Your task to perform on an android device: In the Yatra app, Find a Spice Jet flight from New Delhi to Mumbai. Departing on September 1, 2023, at 18:20 to 20:45 and returning on September 5, 2023, at 09:05 to 11:20.
Image 0: 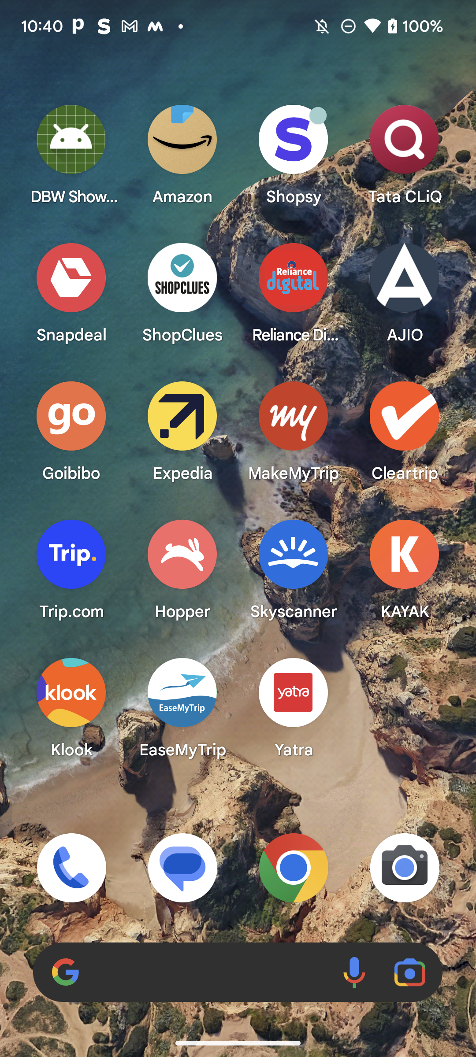
Open the Yatra app
Step 0: open app "Yatra"
Image 1: 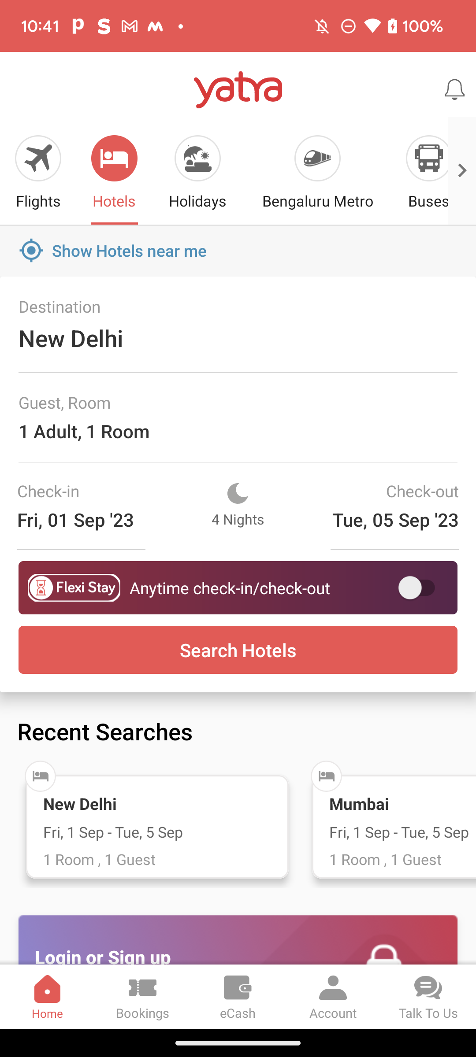
Click on the Flights Icon at the top-left of the screen
Step 1: click (32, 161)
Image 2: 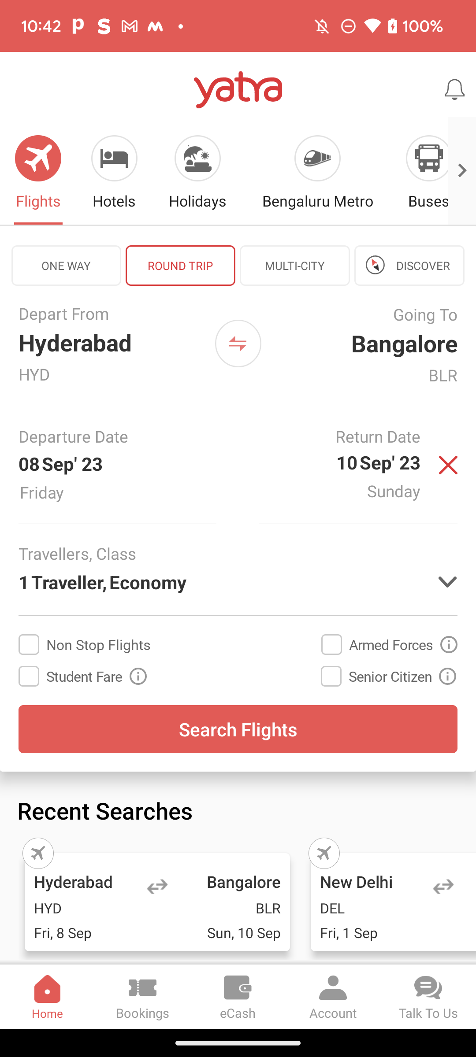
Click on the Depart From option
Step 2: click (108, 342)
Image 3: 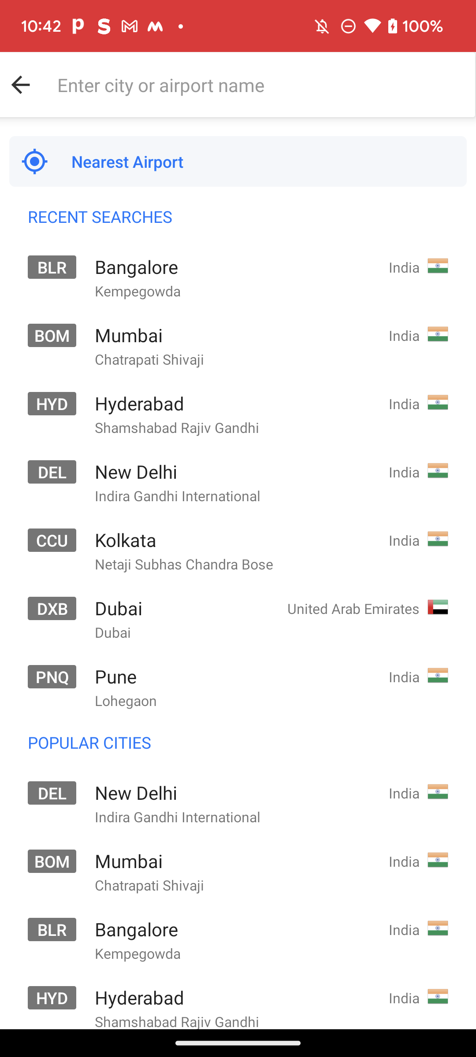
Click on the City or airport name in the search bar
Step 3: click (260, 85)
Image 4: 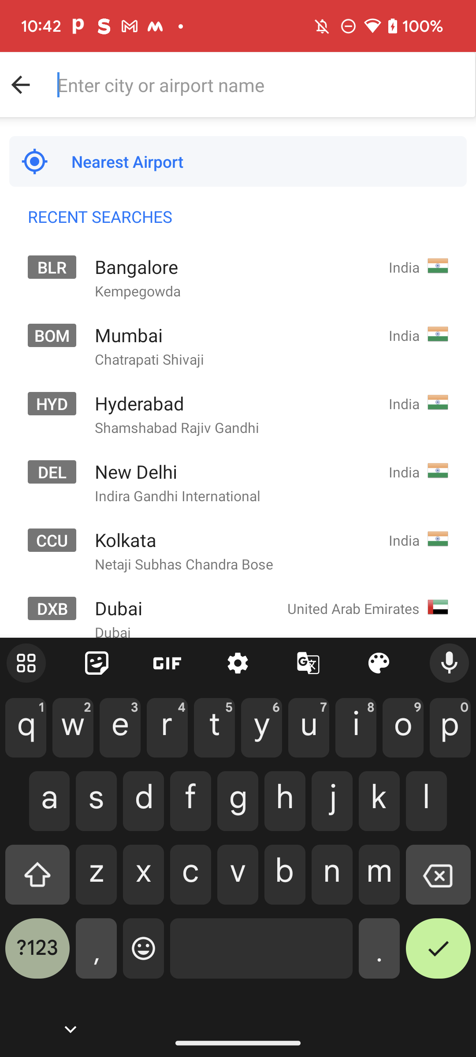
Type "New Delhi" in the city or Airport search bar
Step 4: type "New Delhi"
Image 6: 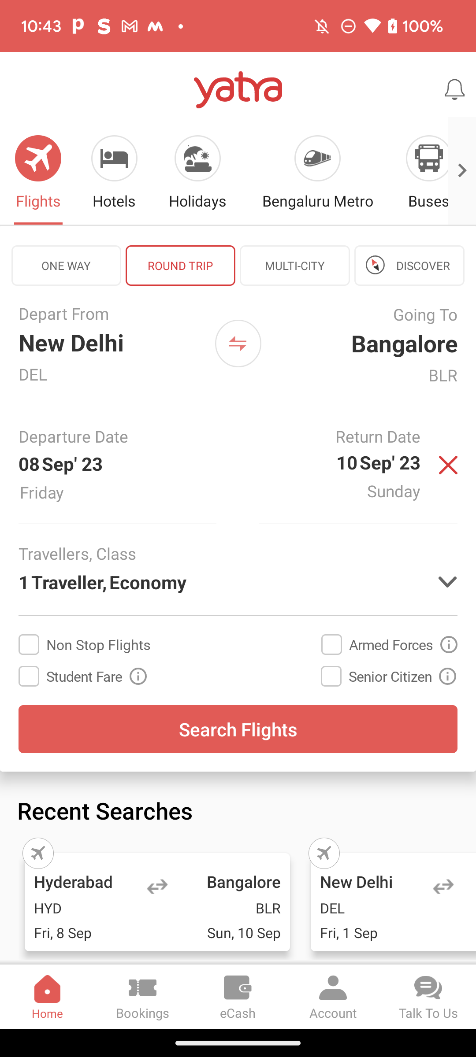
Click on the Going to option
Step 6: click (368, 343)
Image 7: 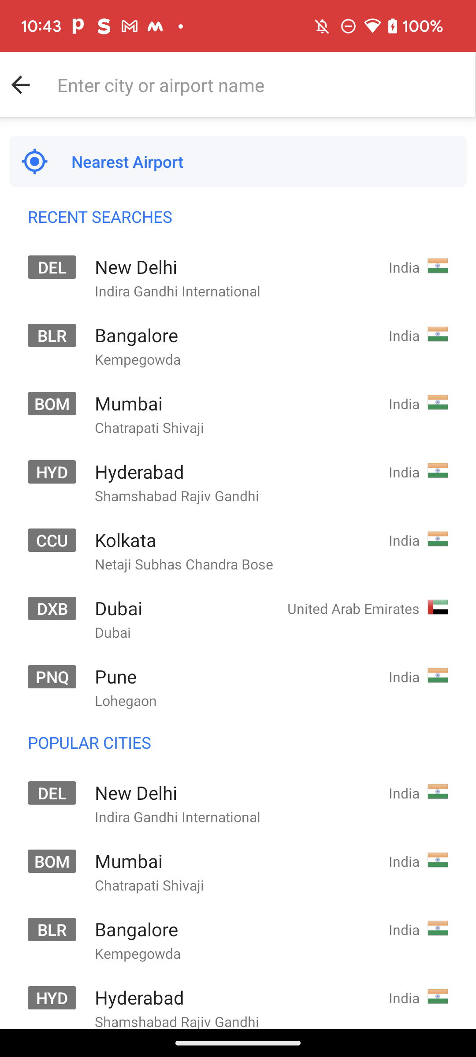
Click on the City or airport name in the search bar
Step 7: click (260, 85)
Image 8: 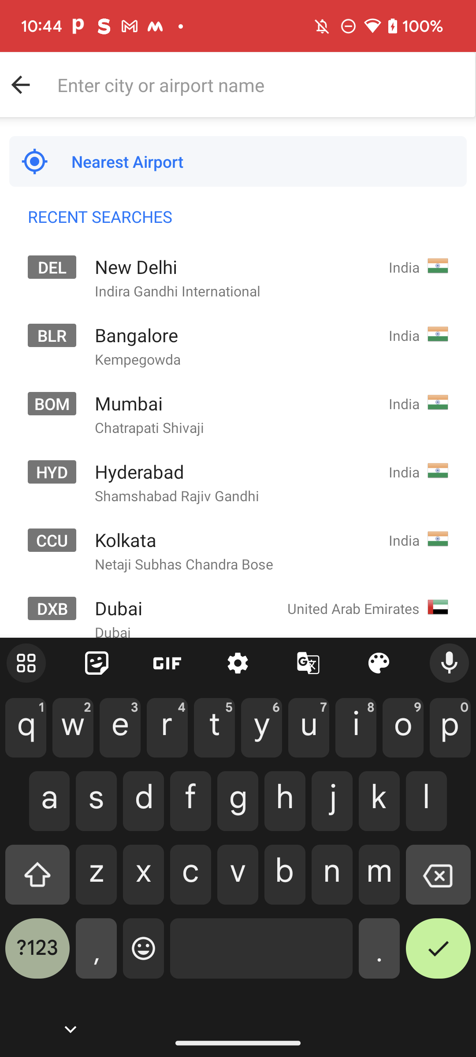
Type "Mumbai" in the City or airport search bar
Step 8: type "Mumbai"
Image 9: 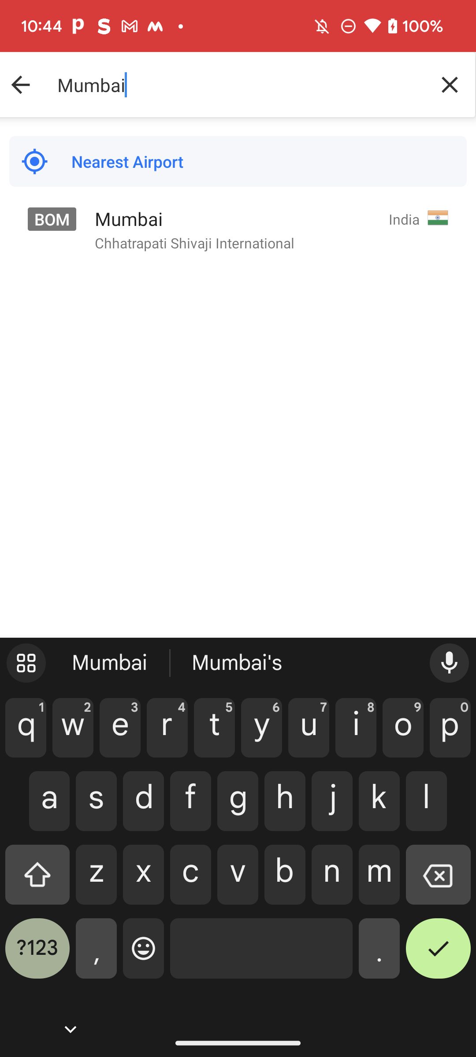
Click on the Chhatrapati Shivaji International suggestion
Step 9: click (219, 222)
Image 10: 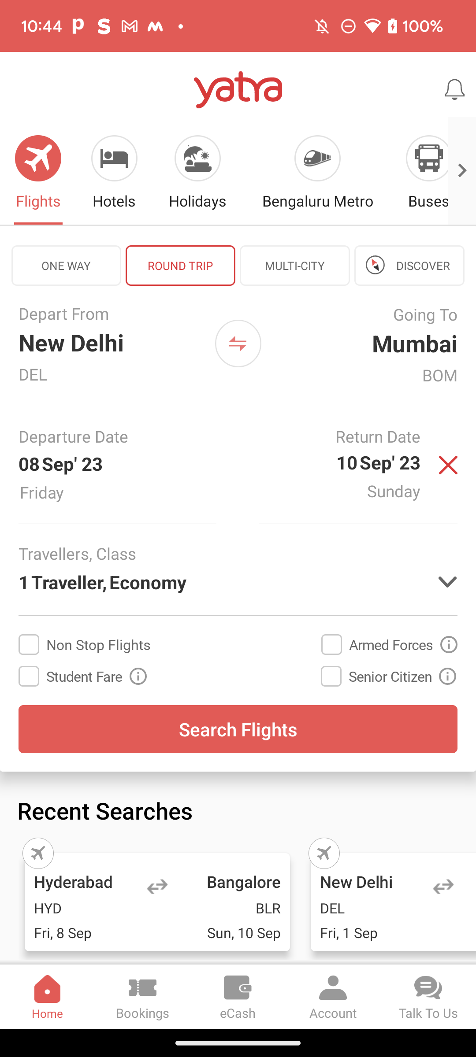
Click on the Departure date Option
Step 10: click (58, 463)
Image 11: 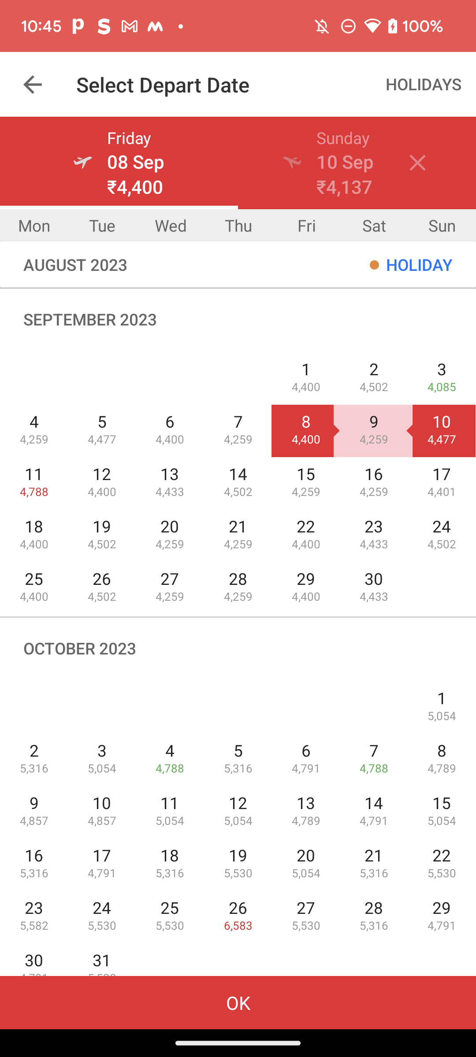
Click on the departure date of September 1, 2023.
Step 11: click (305, 378)
Image 12: 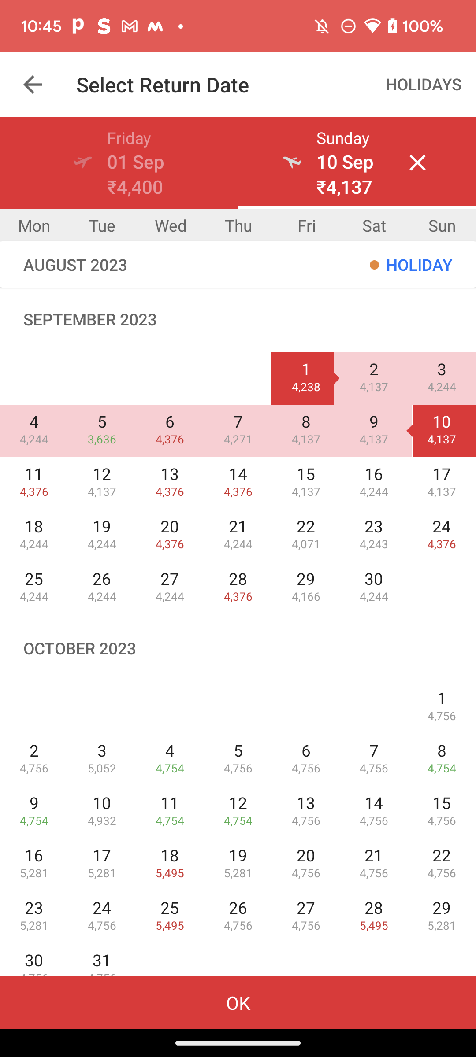
Click on the Return date of September 5, 2023
Step 12: click (102, 431)
Image 13: 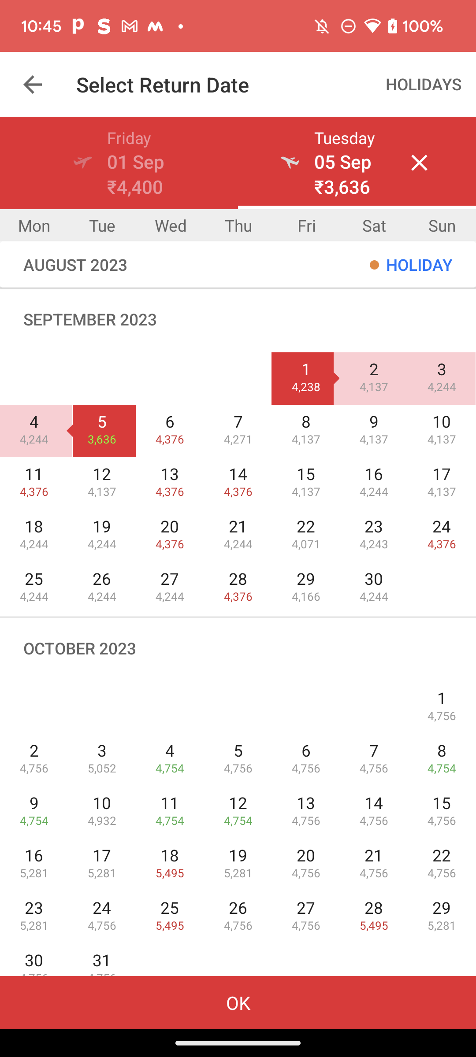
Click on the OK button at the bottom of the screen
Step 13: click (333, 997)
Image 14: 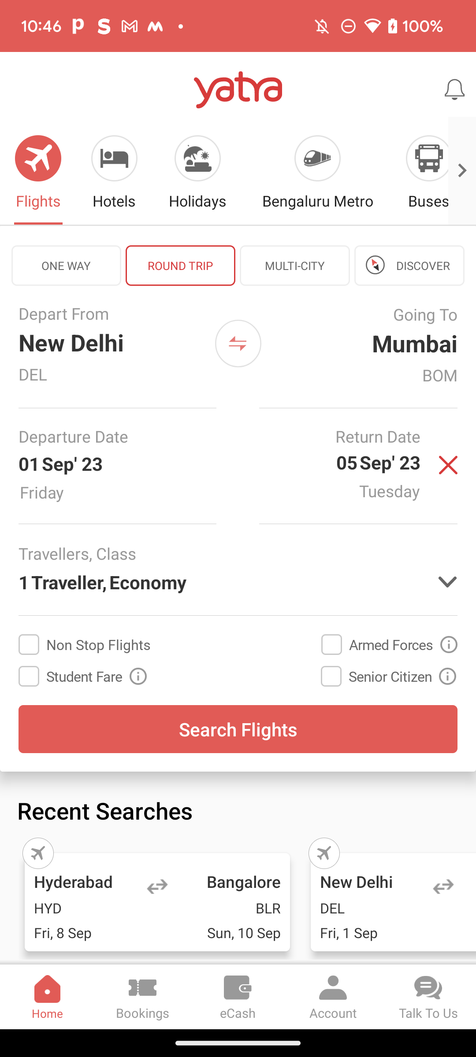
Click on the Search Flights button
Step 14: click (238, 729)
Image 15: 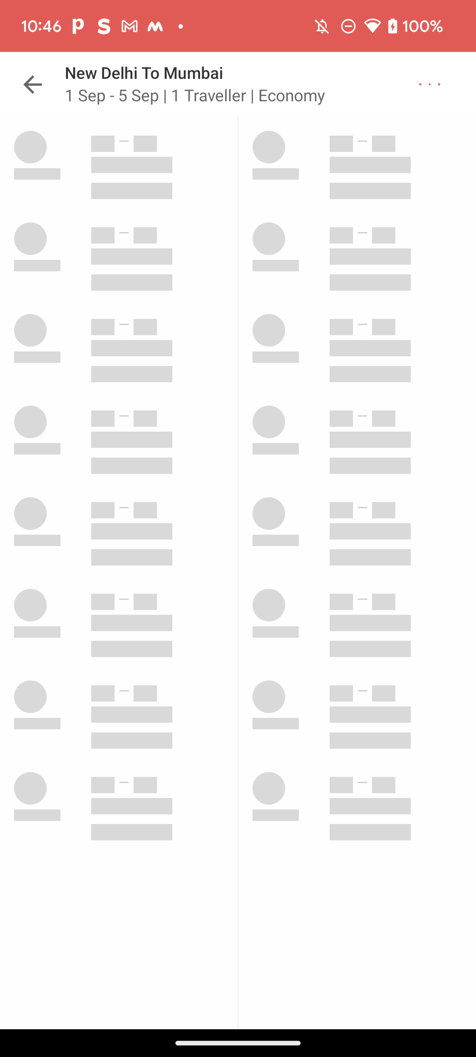
Click on the Search Flights button
Step 15: wait
Image 16: 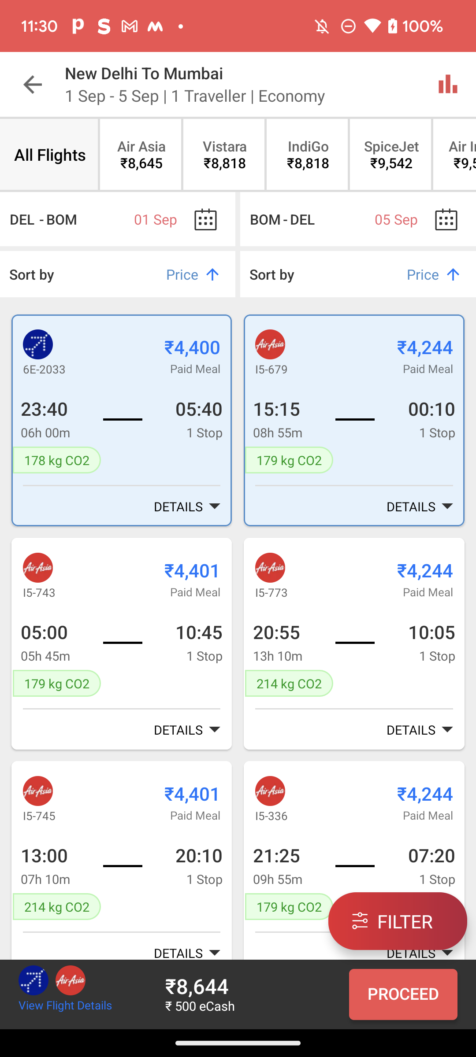
Click on the Filter button just above the Proceed button
Step 16: click (405, 921)
Image 17: 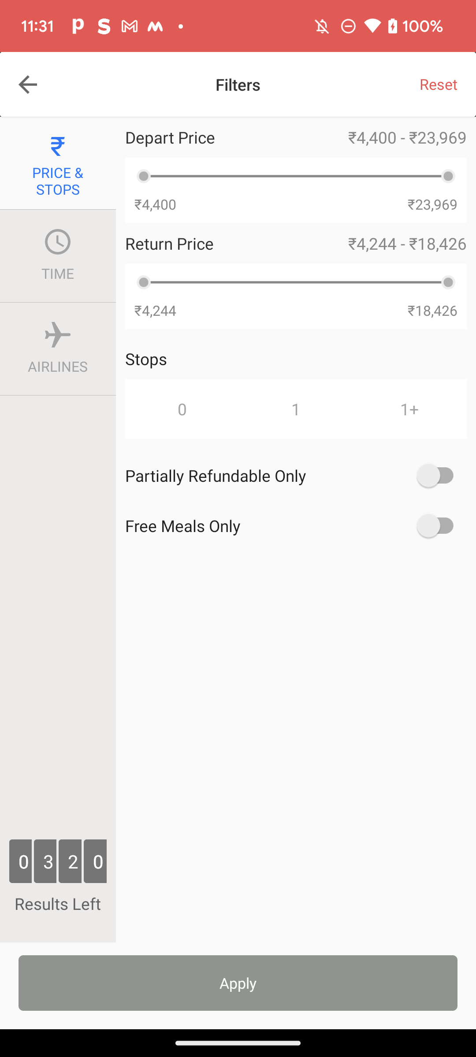
Click on the Airlines option 
Step 17: click (58, 366)
Image 18: 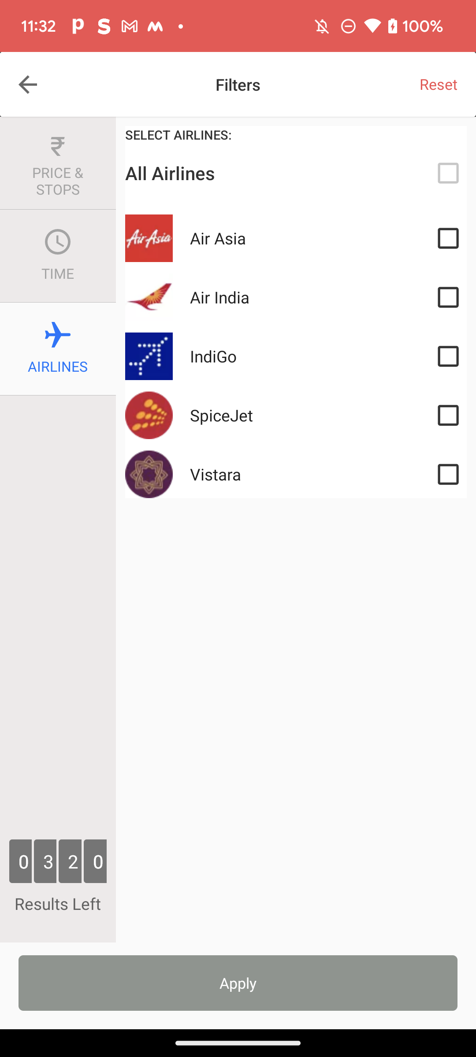
Click on the Spice jet option
Step 18: click (431, 409)
Image 19: 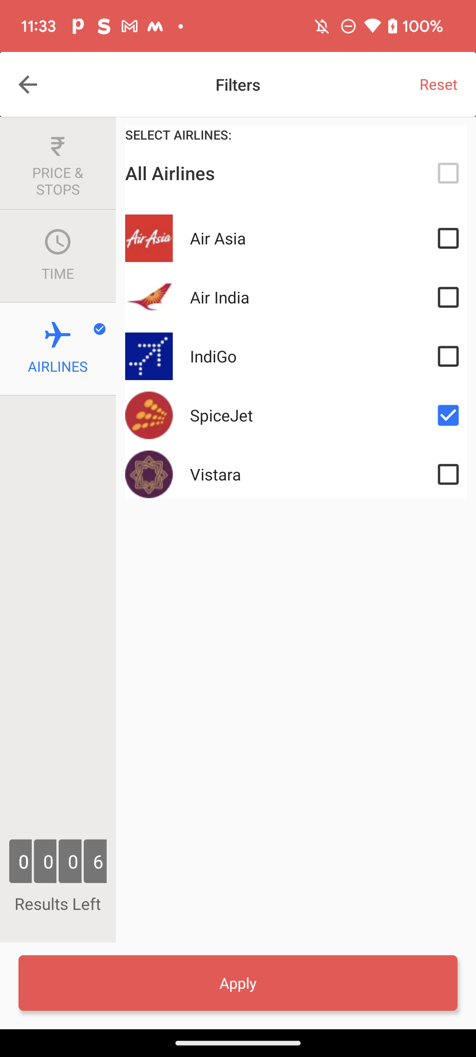
Click on the apply button at the bottom of the screen
Step 19: click (197, 987)
Image 20: 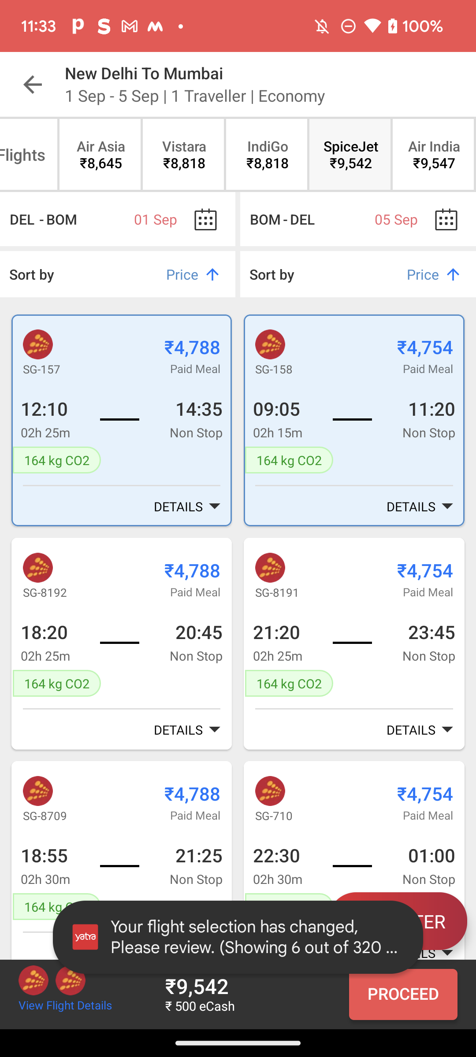
Click on the departure time 18:20 to 20:45
Step 20: click (56, 614)
Image 21: 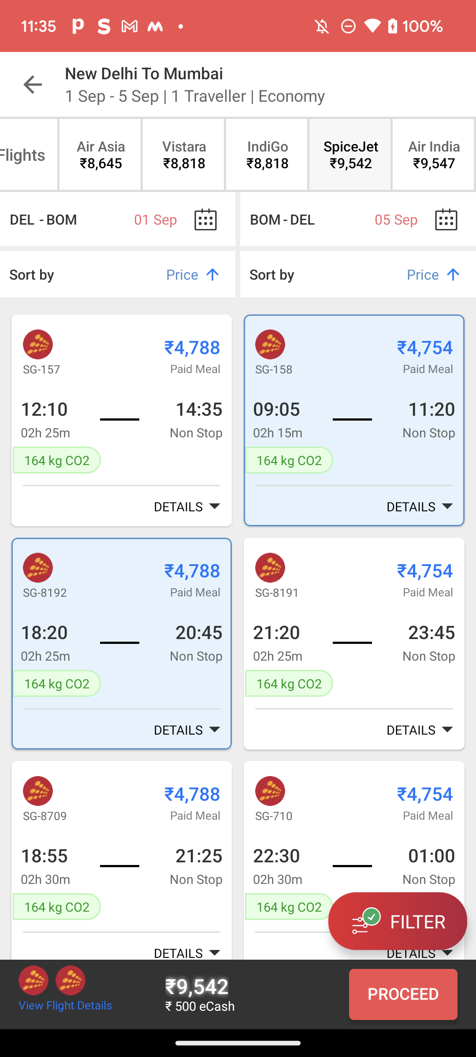
Click on the Return time 21:20 to 23:45
Step 21: click (334, 610)
Image 22: 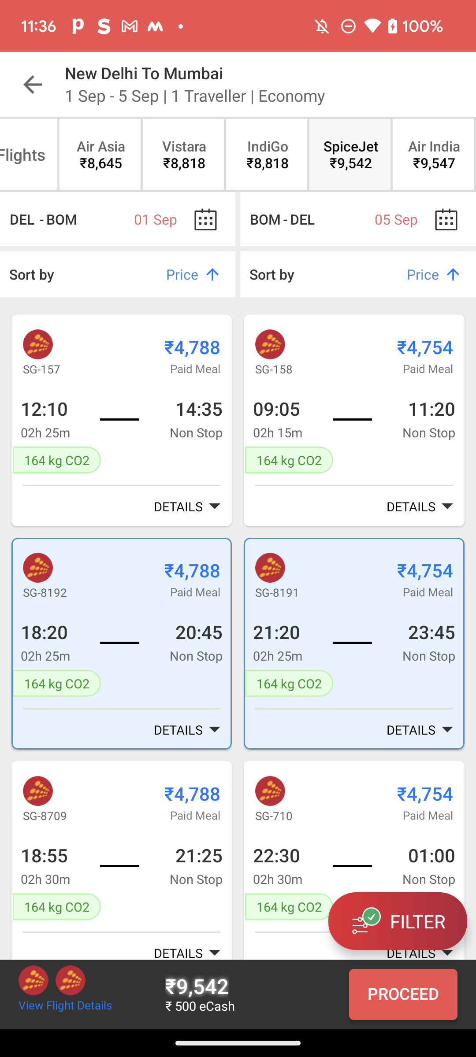
Click on the Proceed button at the bottom-right of the screen
Step 22: click (403, 994)